Your task to perform on an android device: I have some important things to finish, so I'm going to share the cycling data file to Cole at colepersonatest@gmail.com, as he is also upgrading his cycle membership.
Image 0: 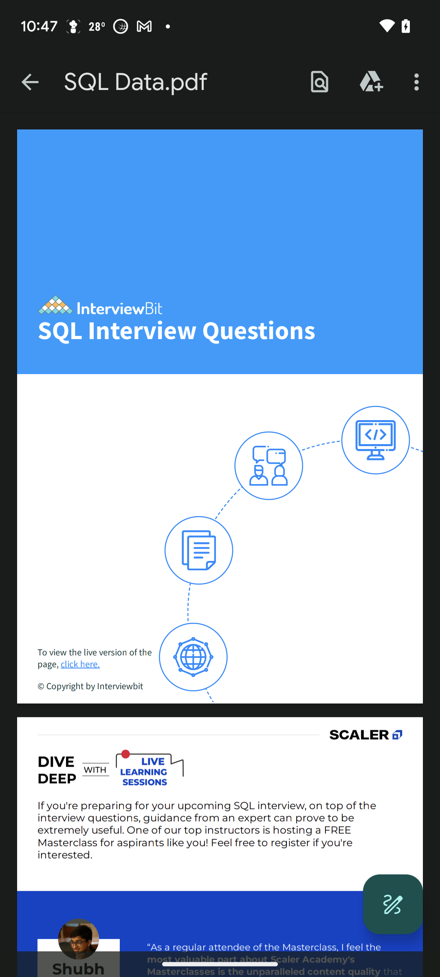
Open the Google Drive app
Step 0: open app "Drive"
Image 2: 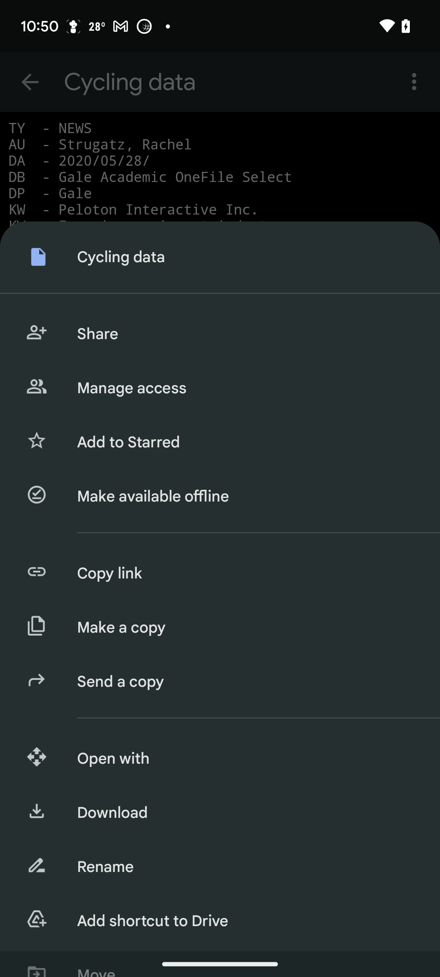
Click on the share option
Step 2: click (245, 334)
Image 3: 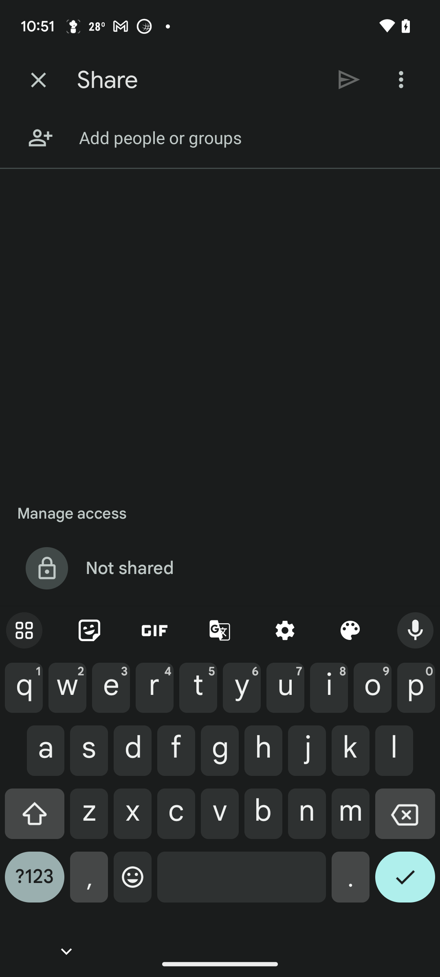
Enter the email id "colepersonatest@gmail.com"
Step 3: type "colepersonatest@gmail.com"
Image 4: 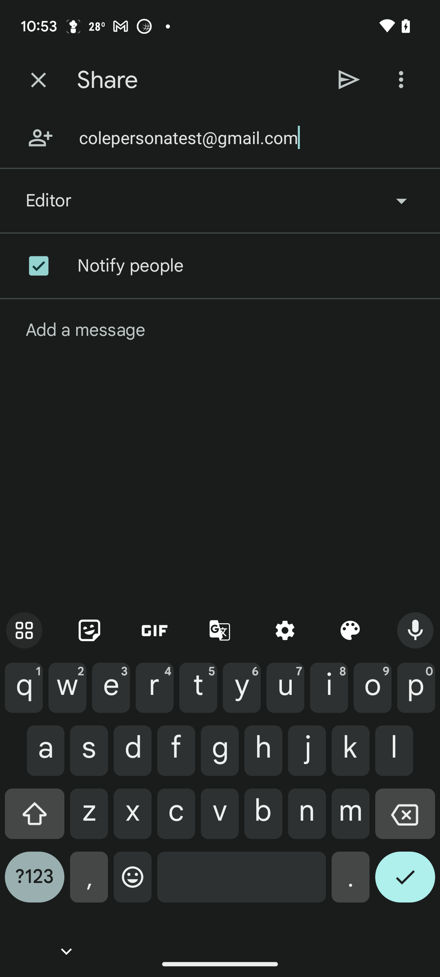
Click on the send icon at the top of the screen
Step 4: click (349, 80)
Image 5: 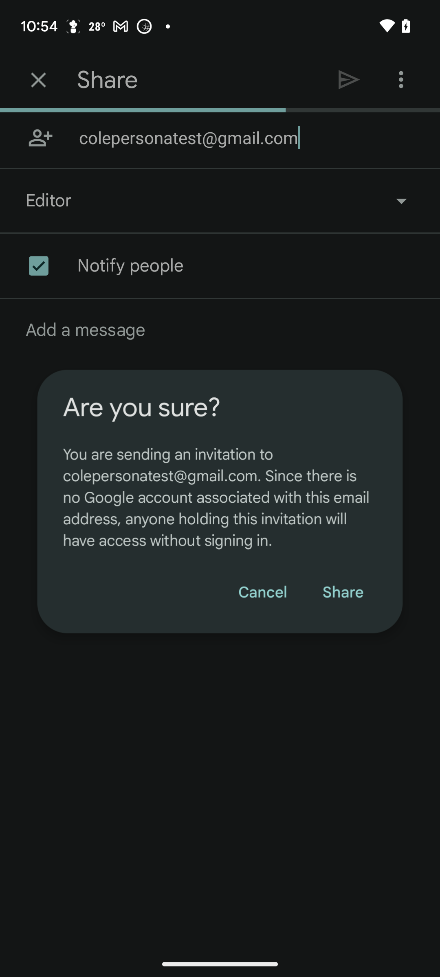
Click on the share button
Step 5: click (337, 598)
Image 6: 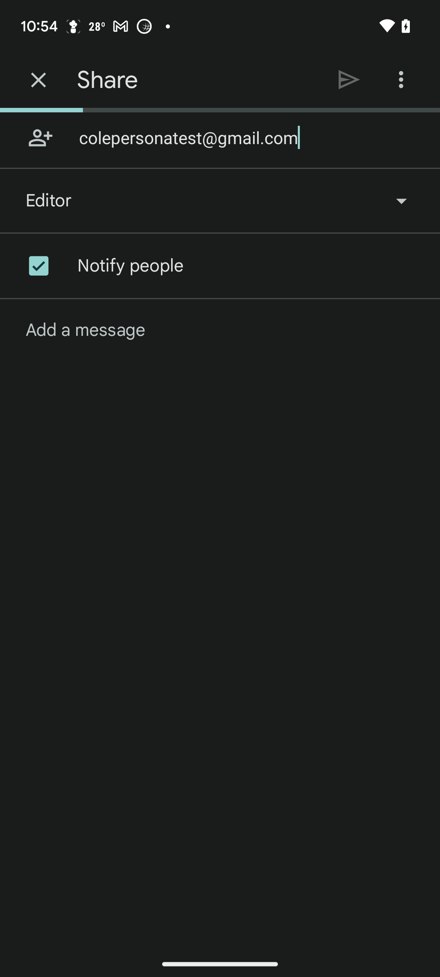
Click on the share button
Step 6: wait